Your task to perform on an android device: in the ebay app , look for the Sneaker in style filter 
Image 0: 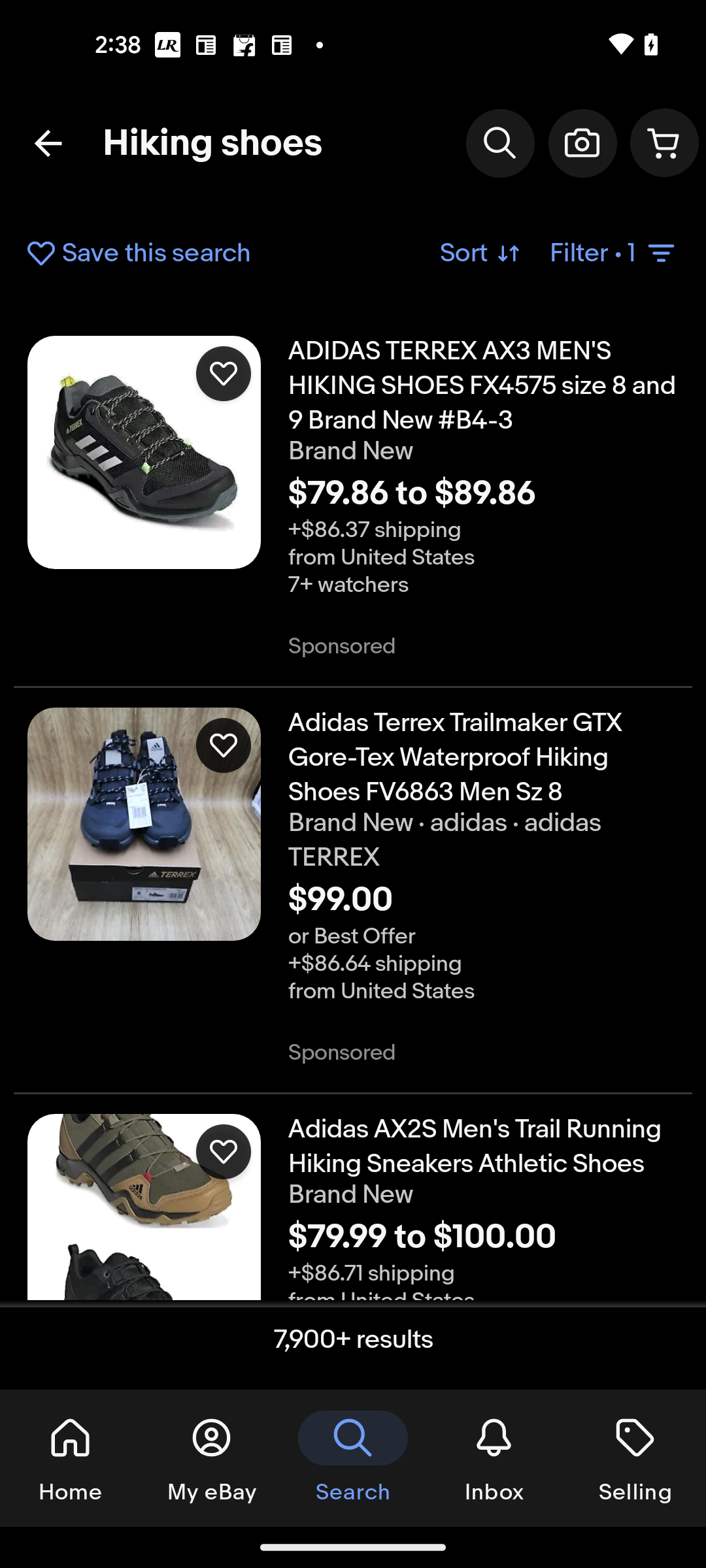
Click on the filter option
Step 0: click (614, 253)
Image 1: 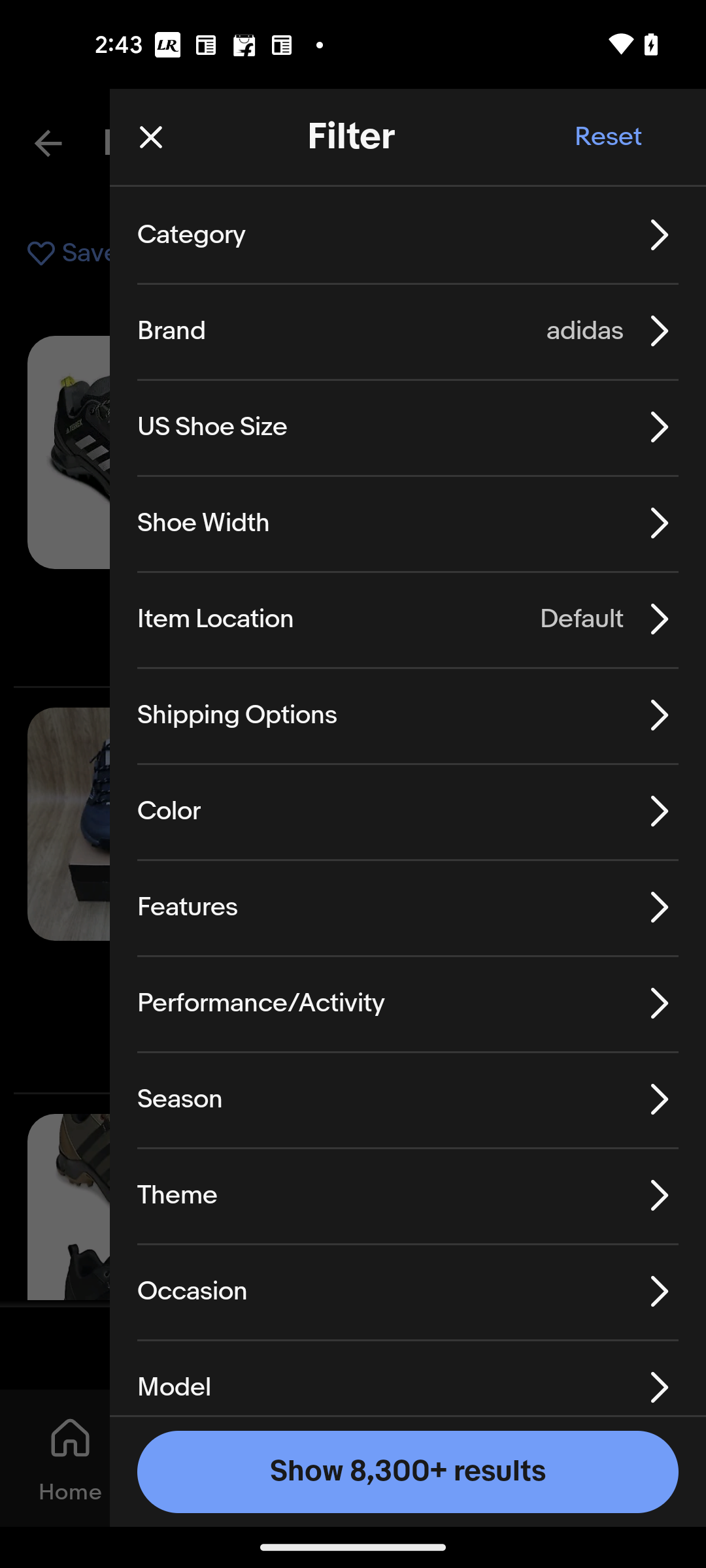
Swipe up to style filter
Step 1: scroll down
Image 2: 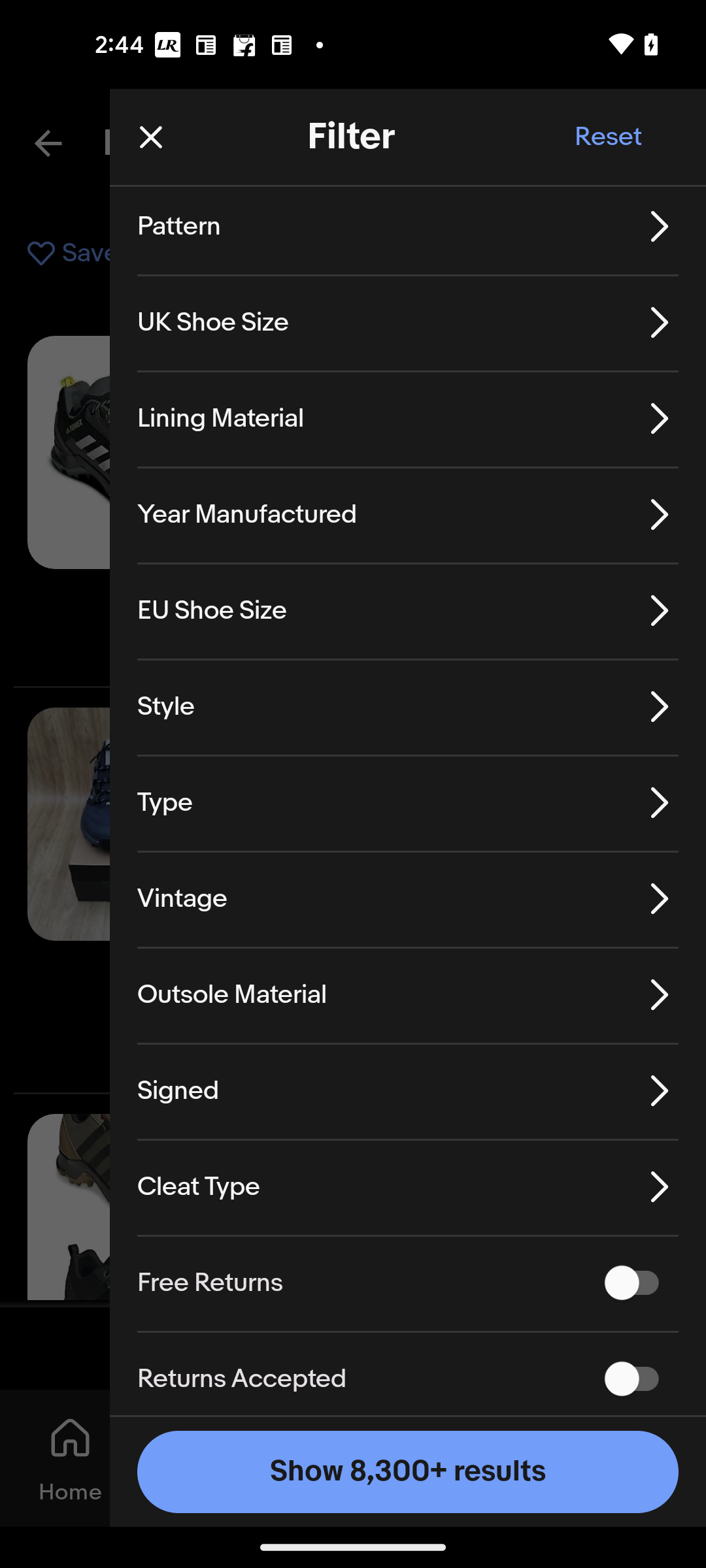
Click on the style filter
Step 2: click (166, 706)